Your task to perform on an android device: Start tracking the dancing activity
Image 0: 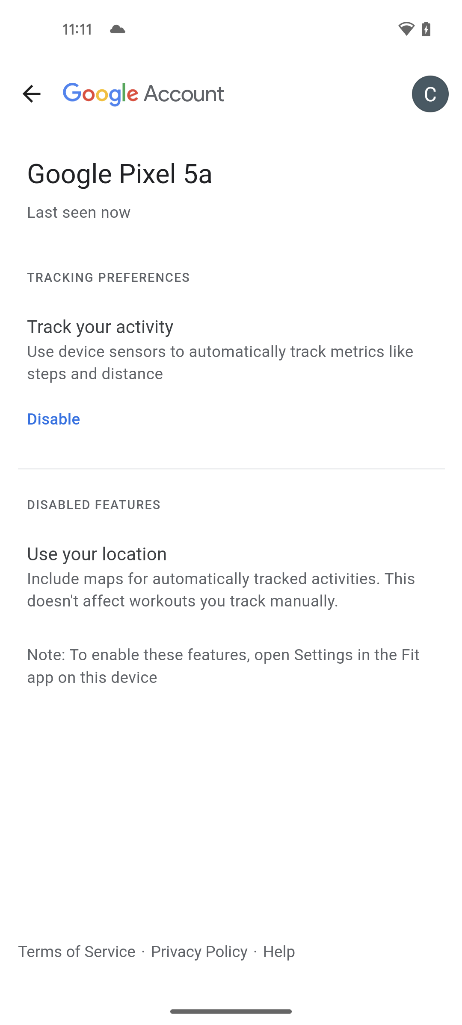
go back
Step 0: press back button
Image 2: 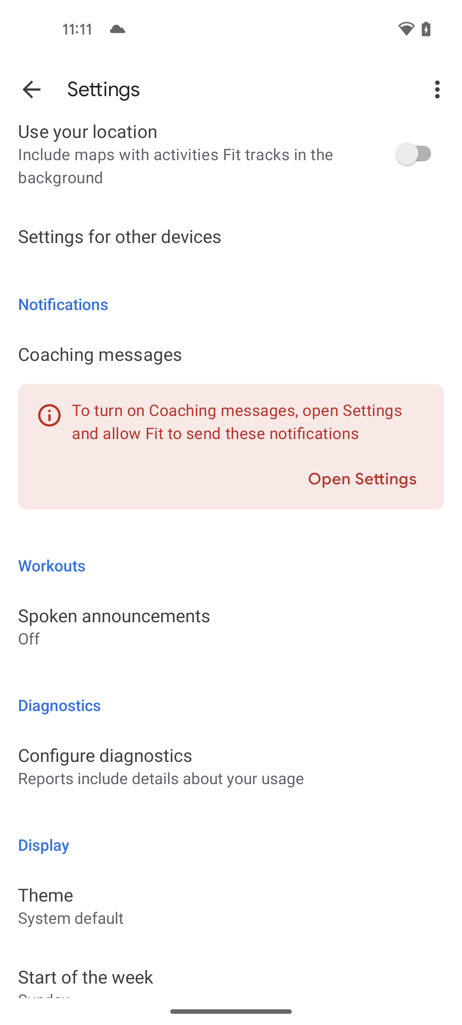
go back to app homepage
Step 2: press back button
Image 3: 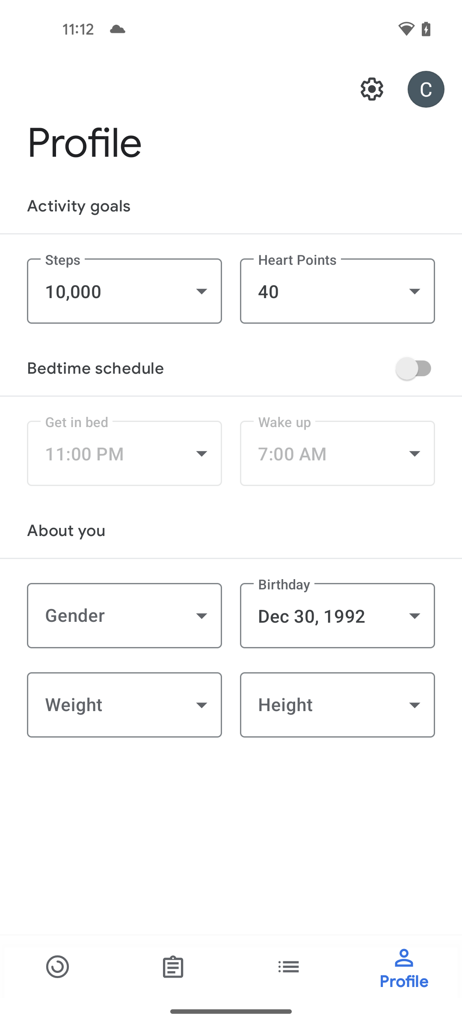
click on Home tab at the bottom left corner of the screen
Step 3: click (58, 966)
Image 4: 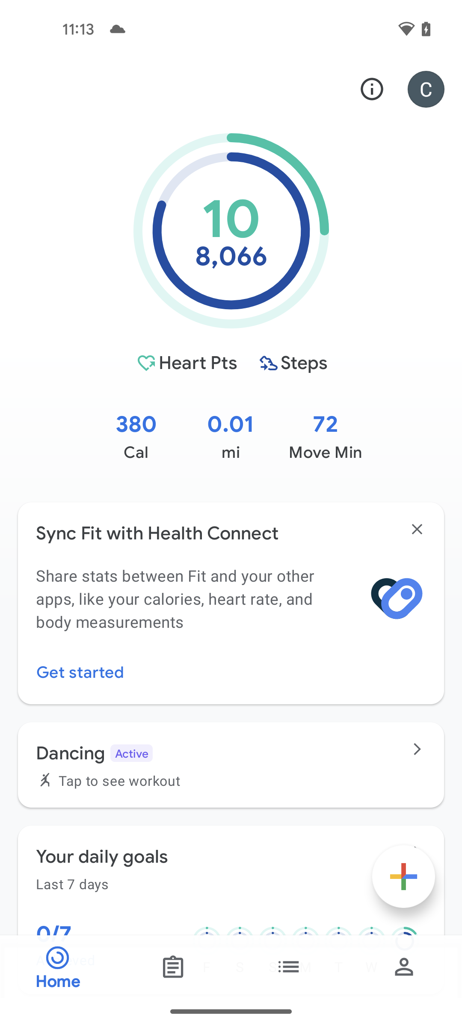
click on plus icon
Step 4: click (403, 876)
Image 5: 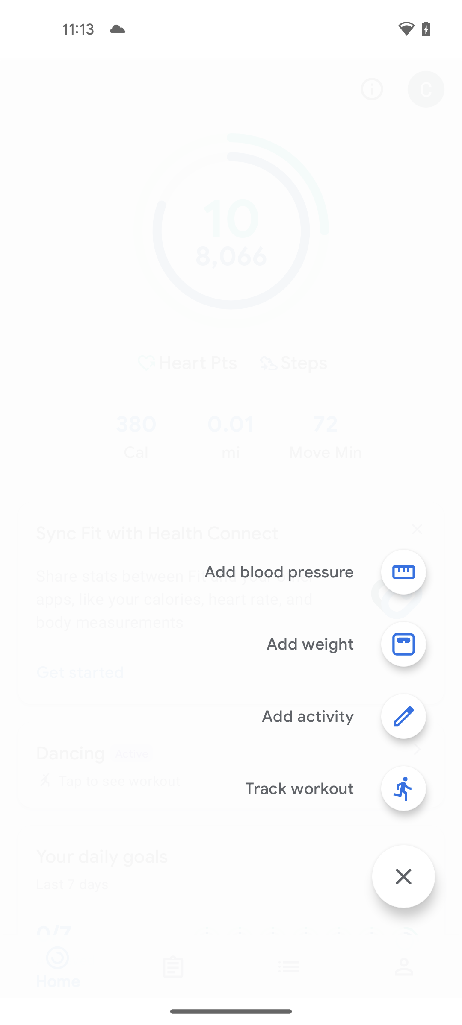
click on Track workout
Step 5: click (398, 779)
Image 6: 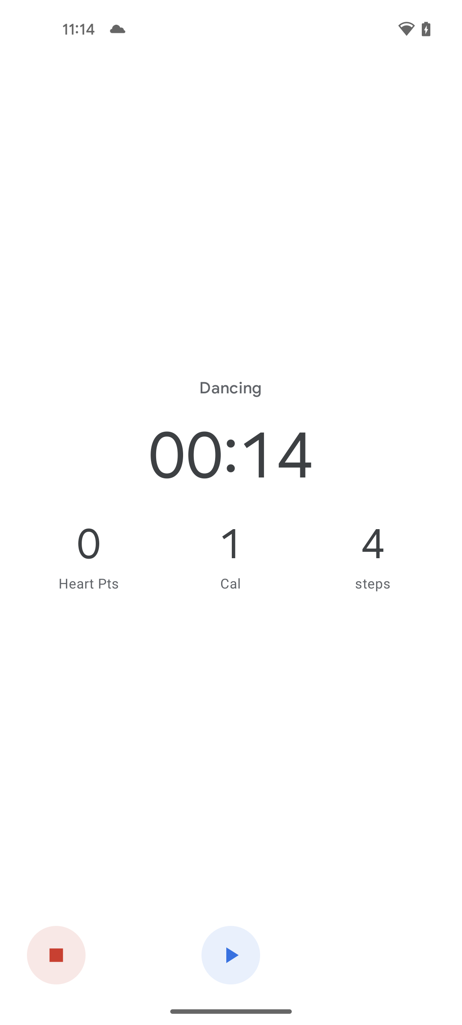
click on start button at the bottom of the screen to start tracing
Step 6: click (231, 955)